Your task to perform on an android device: I want to go with my family from Belgium's BRU Brussels airport to London Heathrow Airport (LHR) from October 30 to November 10. Please help me find a flight for two adults and one child using the booking.com app. 
Image 0: 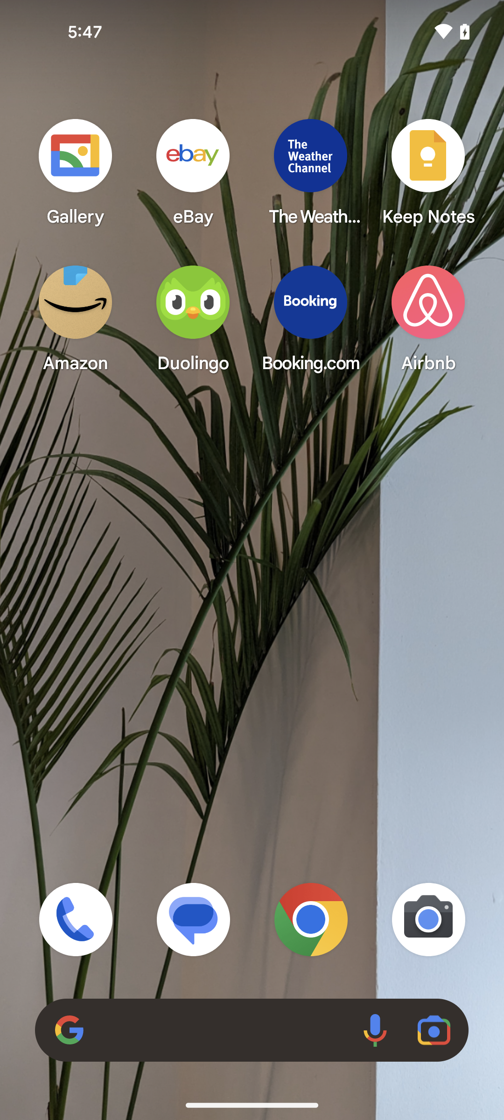
Open the booking.com app
Step 0: open app "Booking.com"
Image 1: 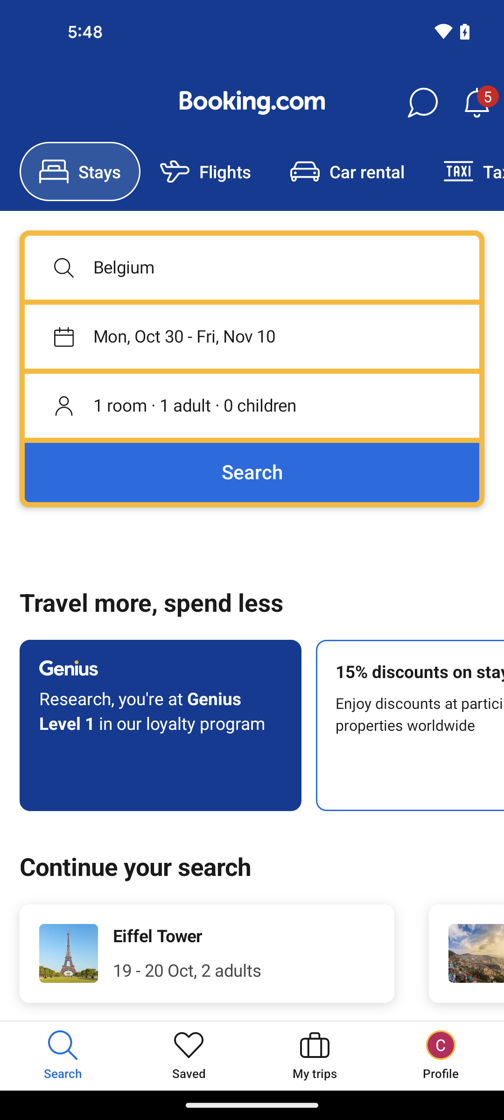
Tap on the flights section
Step 1: click (225, 171)
Image 2: 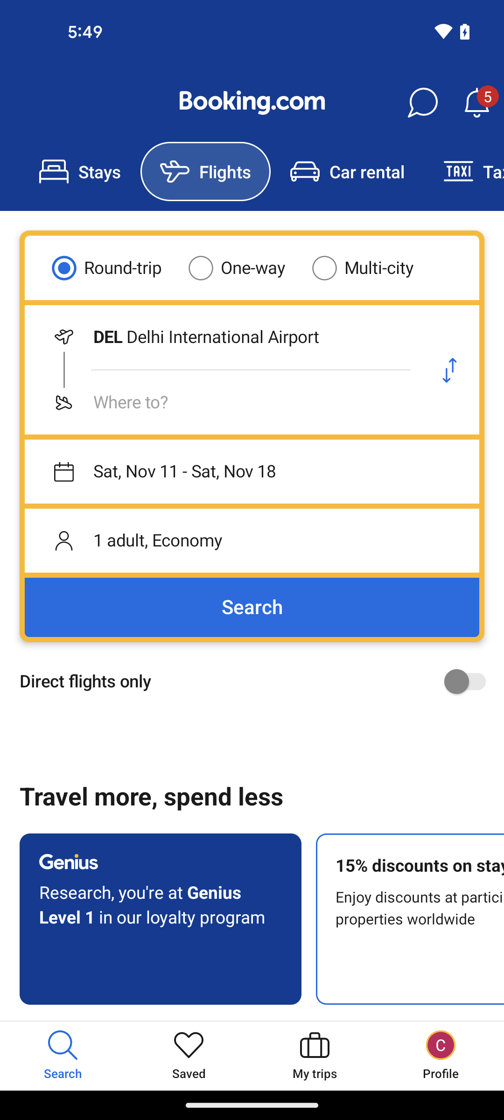
Tap on the departure search bar
Step 2: click (223, 337)
Image 3: 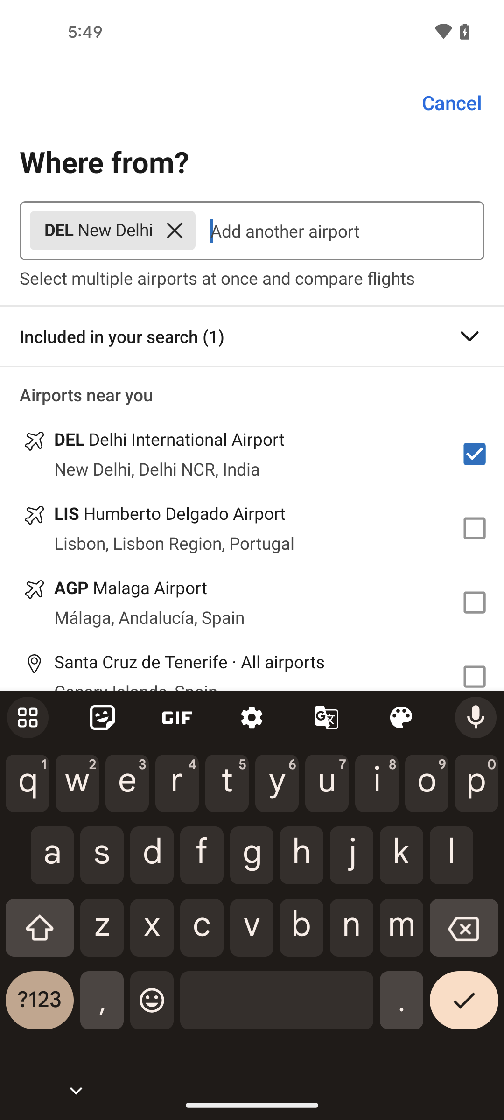
Click on the cross icon to clear the search bar
Step 3: click (174, 230)
Image 5: 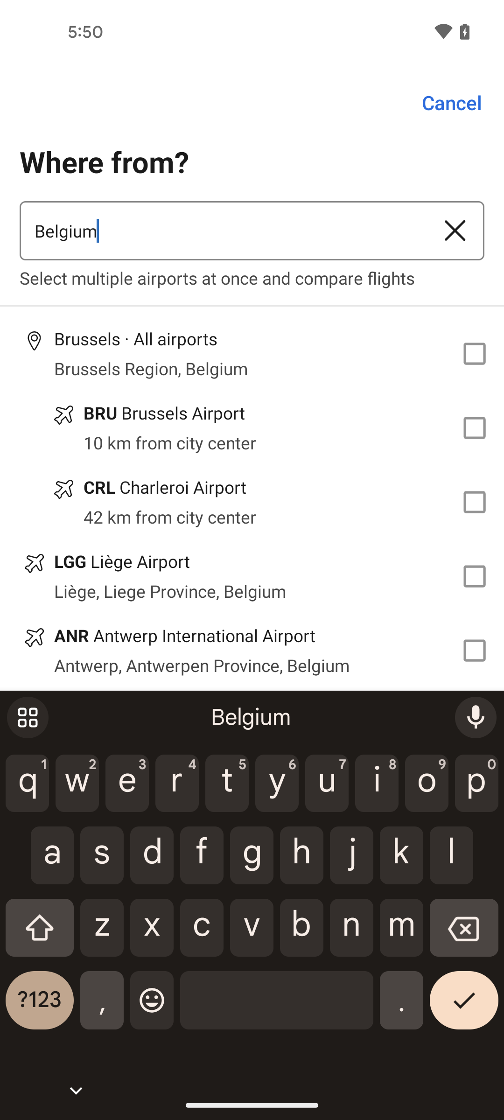
Tap on the second search result
Step 5: click (259, 413)
Image 6: 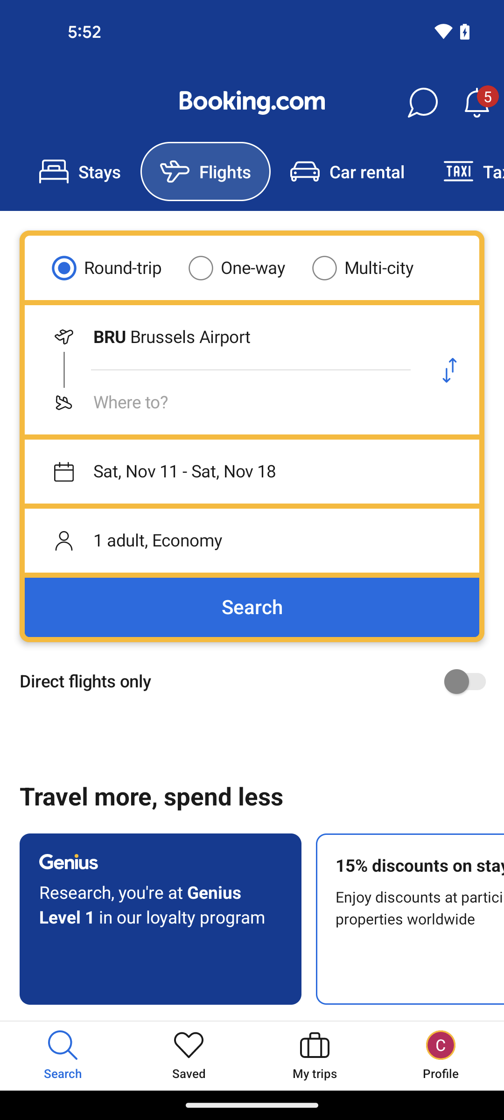
Click on the arrival search bar
Step 6: click (223, 402)
Image 7: 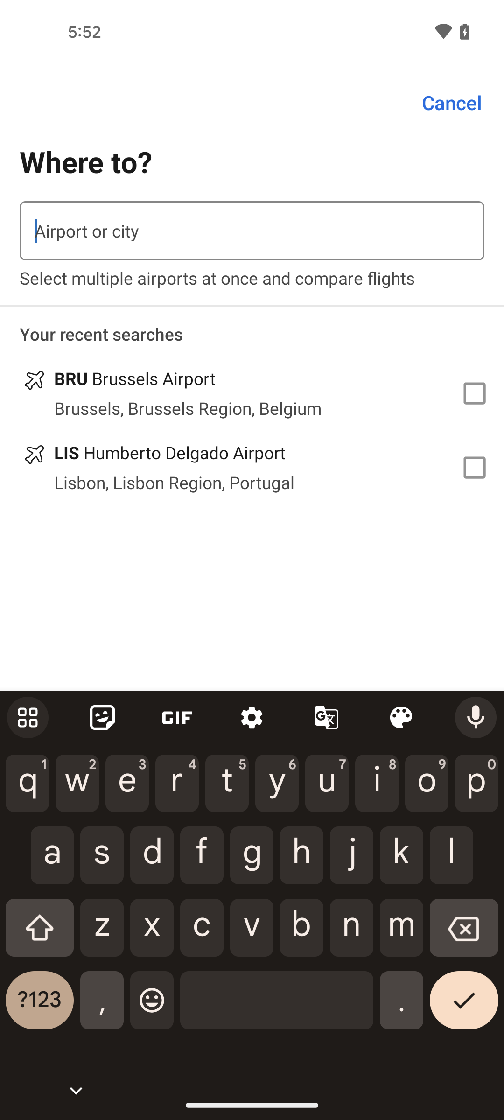
Search for London
Step 7: type "London"
Image 8: 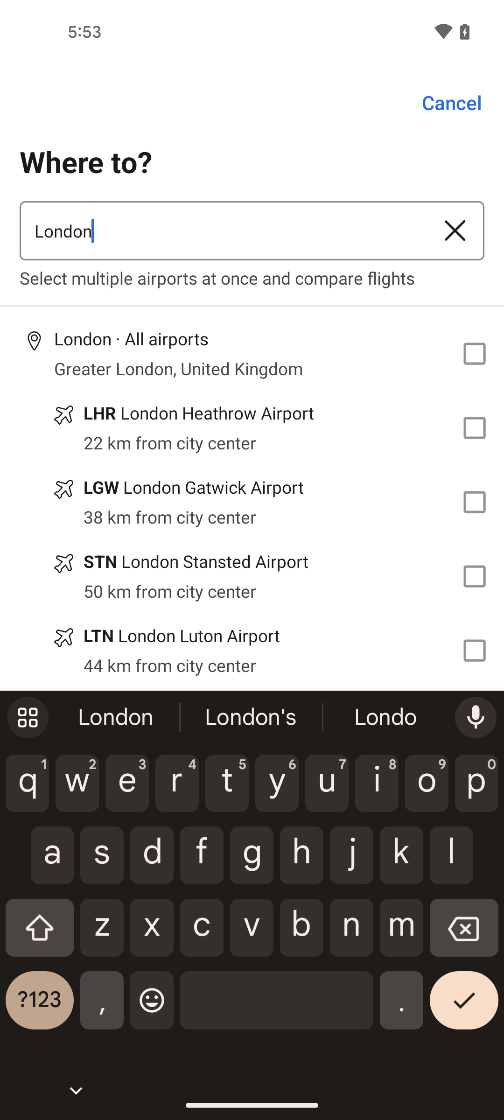
Select the second search result
Step 8: click (259, 413)
Image 9: 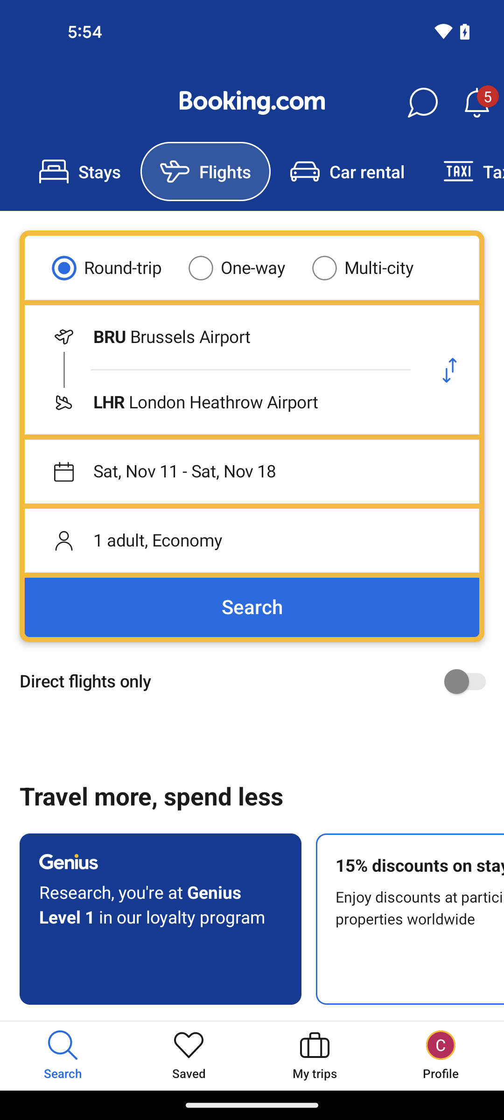
Tap on the Departure date section
Step 9: click (252, 471)
Image 10: 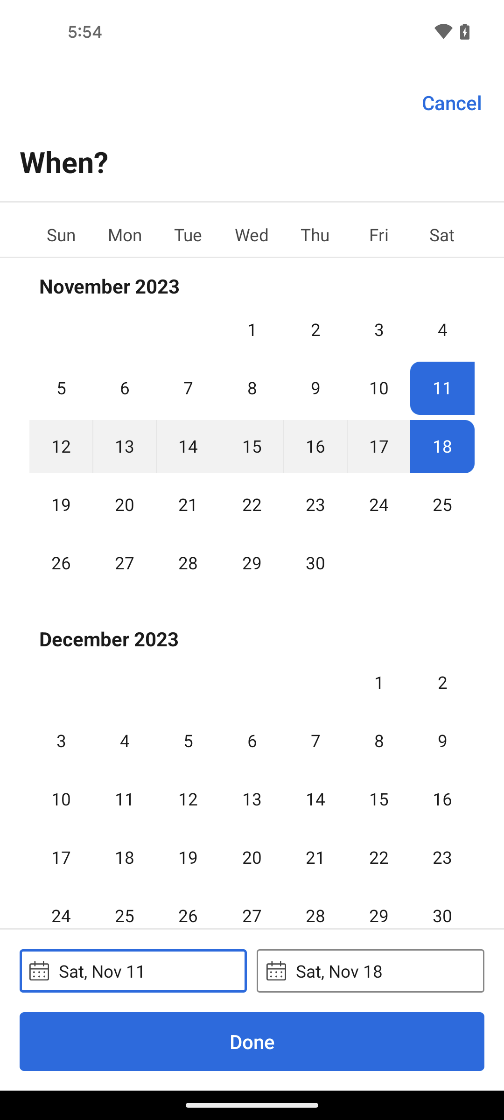
Swipe down to view the October month
Step 10: scroll up
Image 11: 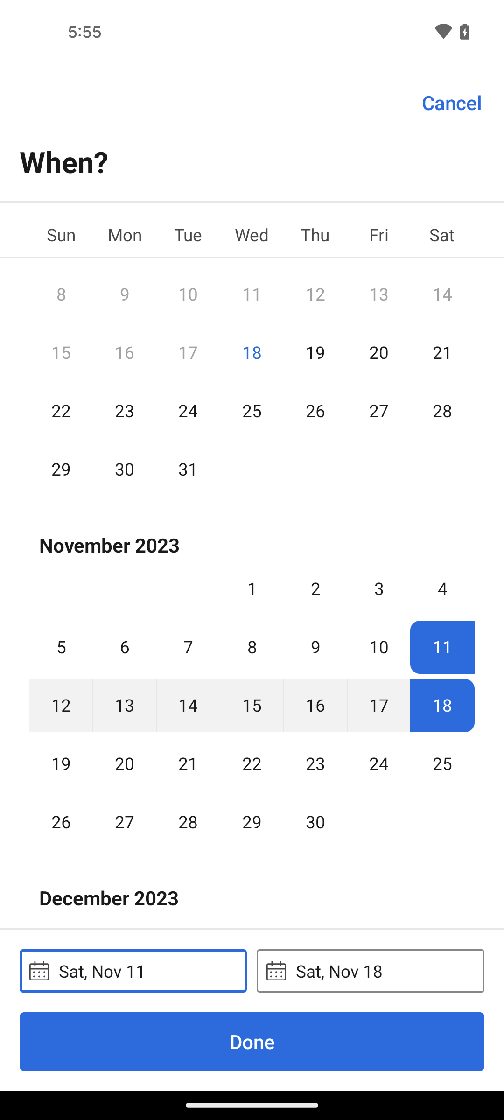
Select the departure date to 30 October
Step 11: click (125, 450)
Image 12: 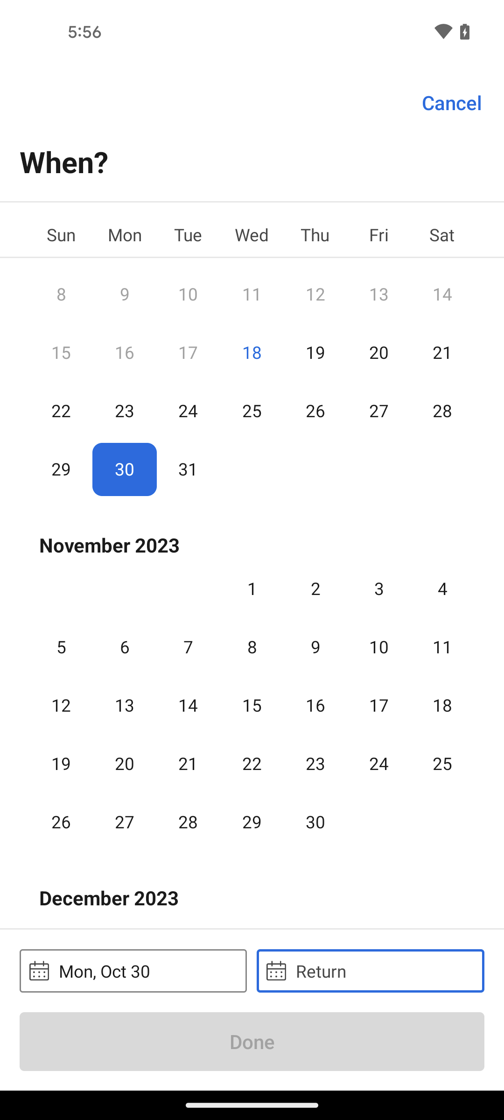
Select the arrival date to 10th November
Step 12: click (378, 642)
Image 13: 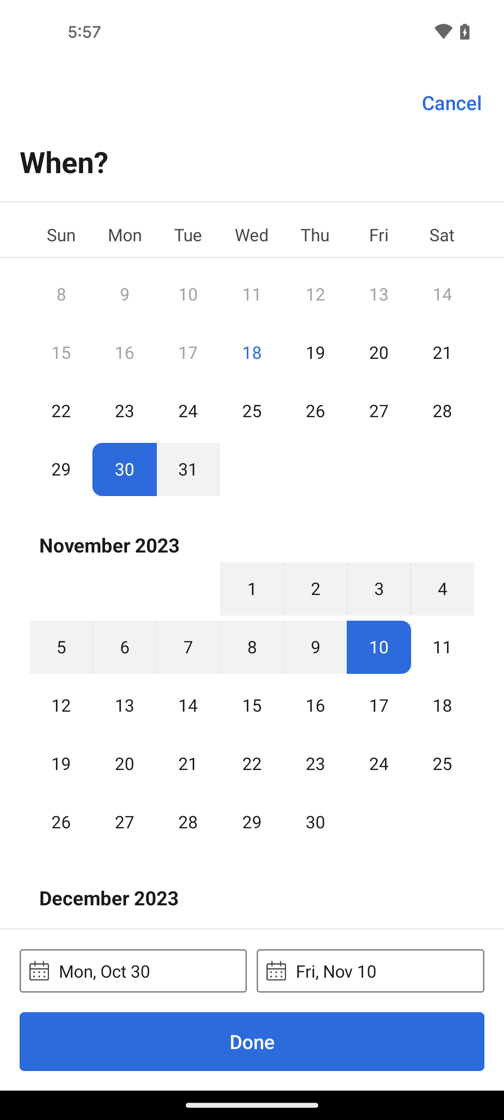
Tap on the done button at the bottom of the screen
Step 13: click (252, 1042)
Image 15: 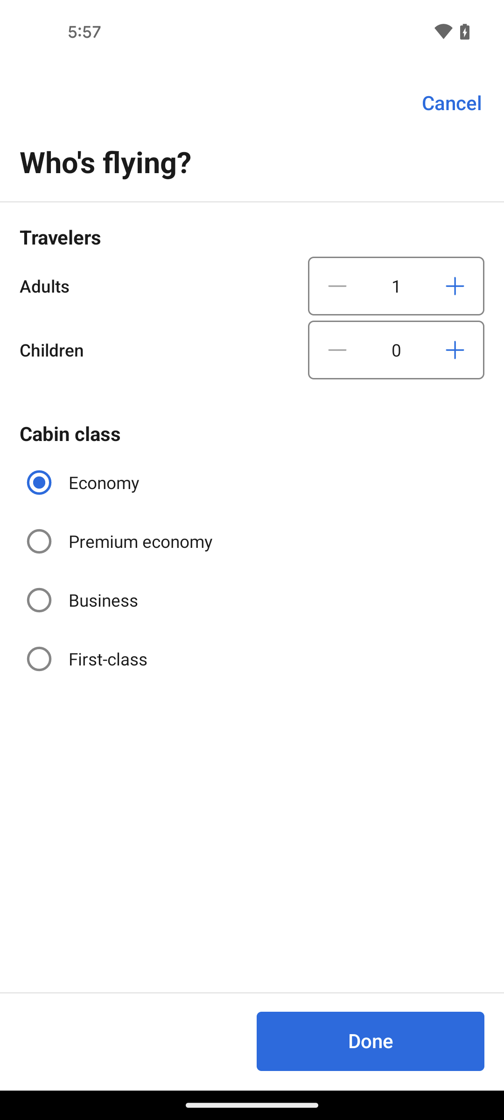
Add the adults by 1
Step 15: click (455, 286)
Image 17: 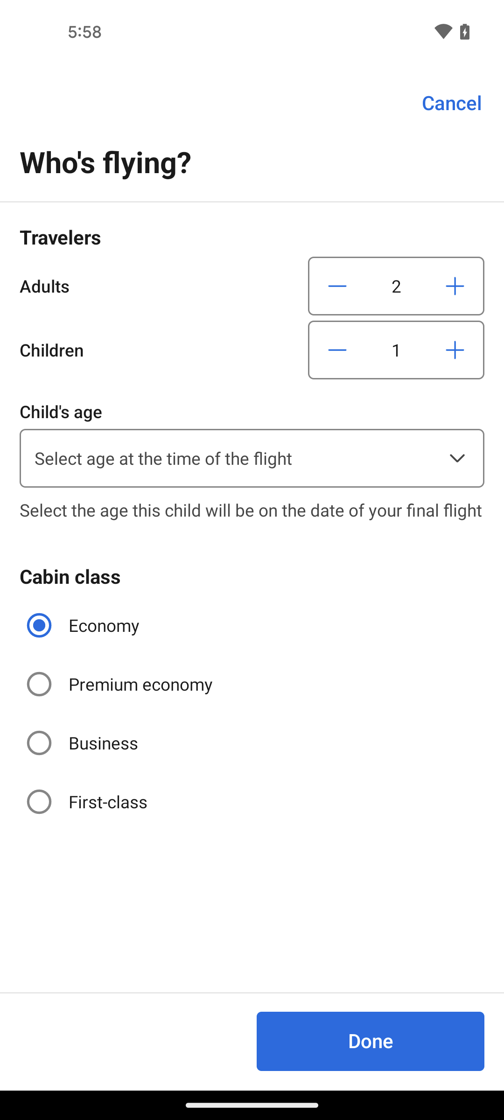
Tap on the age drawer icon
Step 17: click (252, 443)
Image 19: 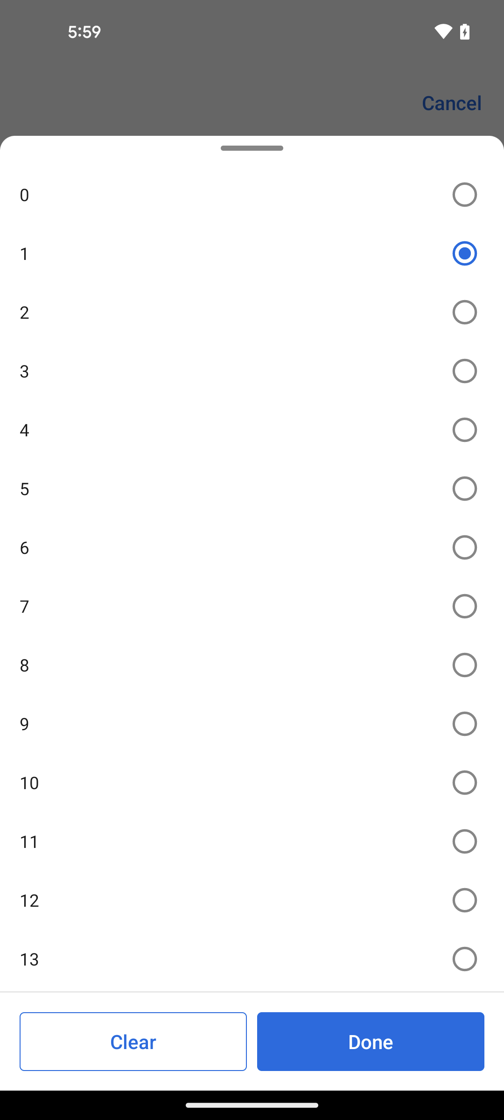
Tap on the done button at the bottom right corner of the screen
Step 19: click (371, 1042)
Image 20: 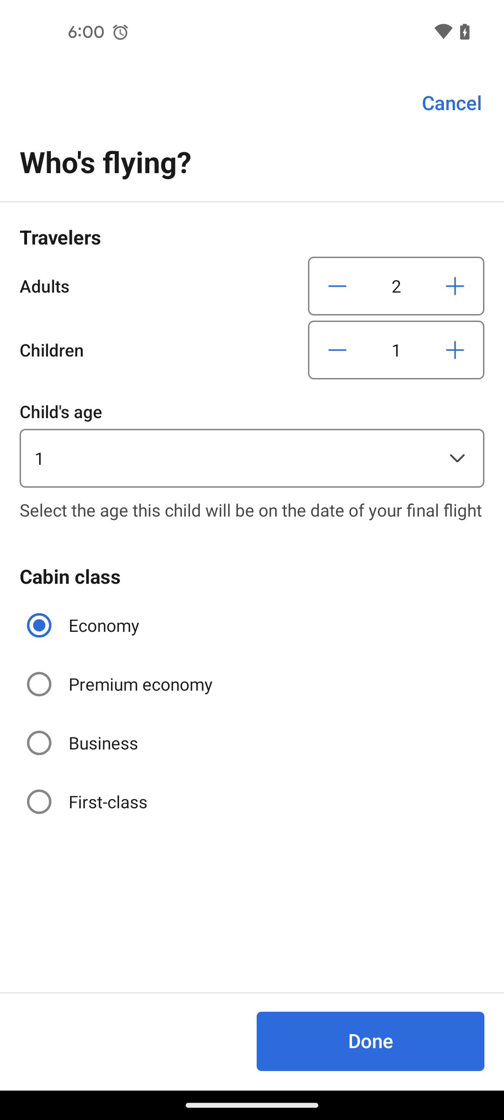
Tap again on the done button
Step 20: click (371, 1041)
Image 21: 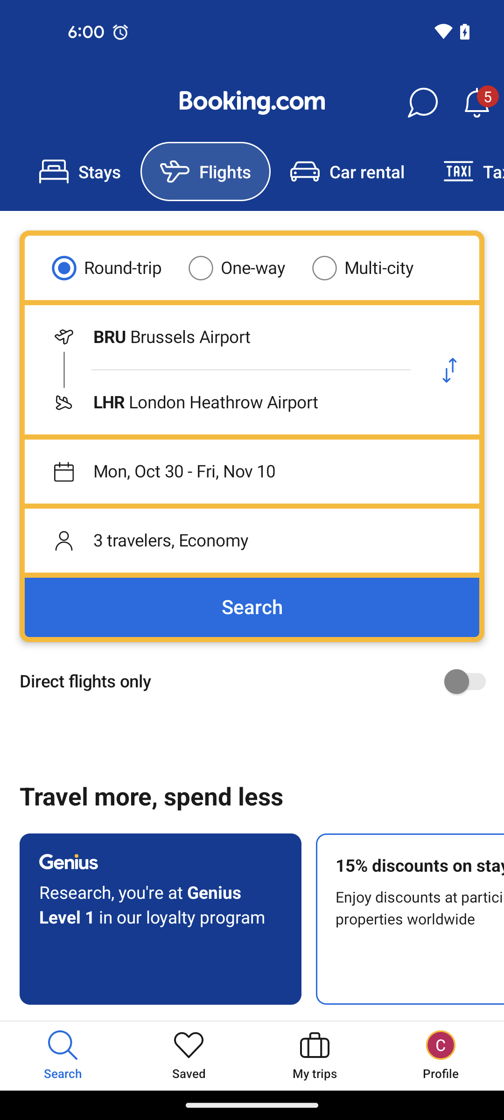
Tap on the search button
Step 21: click (252, 607)
Image 22: 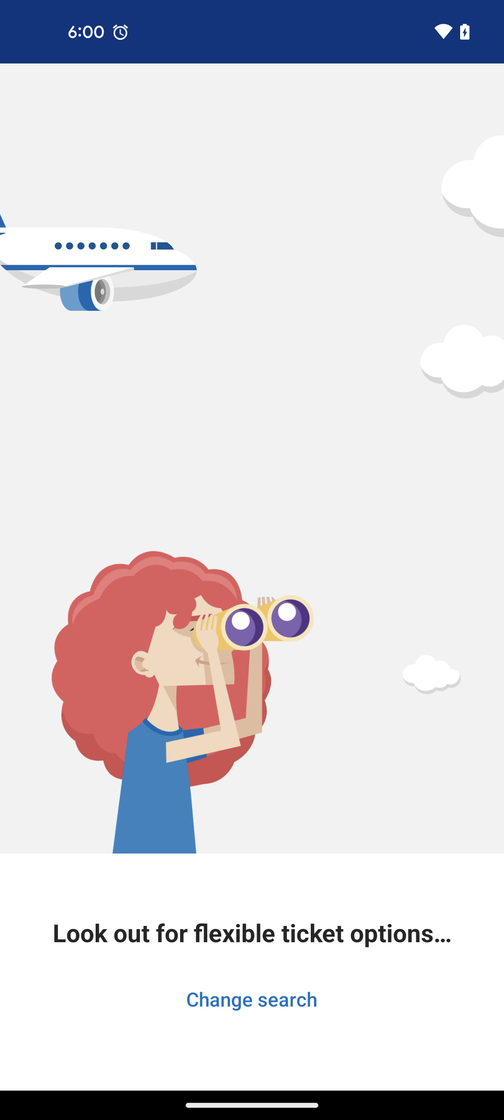
Tap on the search button
Step 22: wait